Your task to perform on an android device: Open the California Pizza App and get information about the Miami Beast Pizza
Image 0: 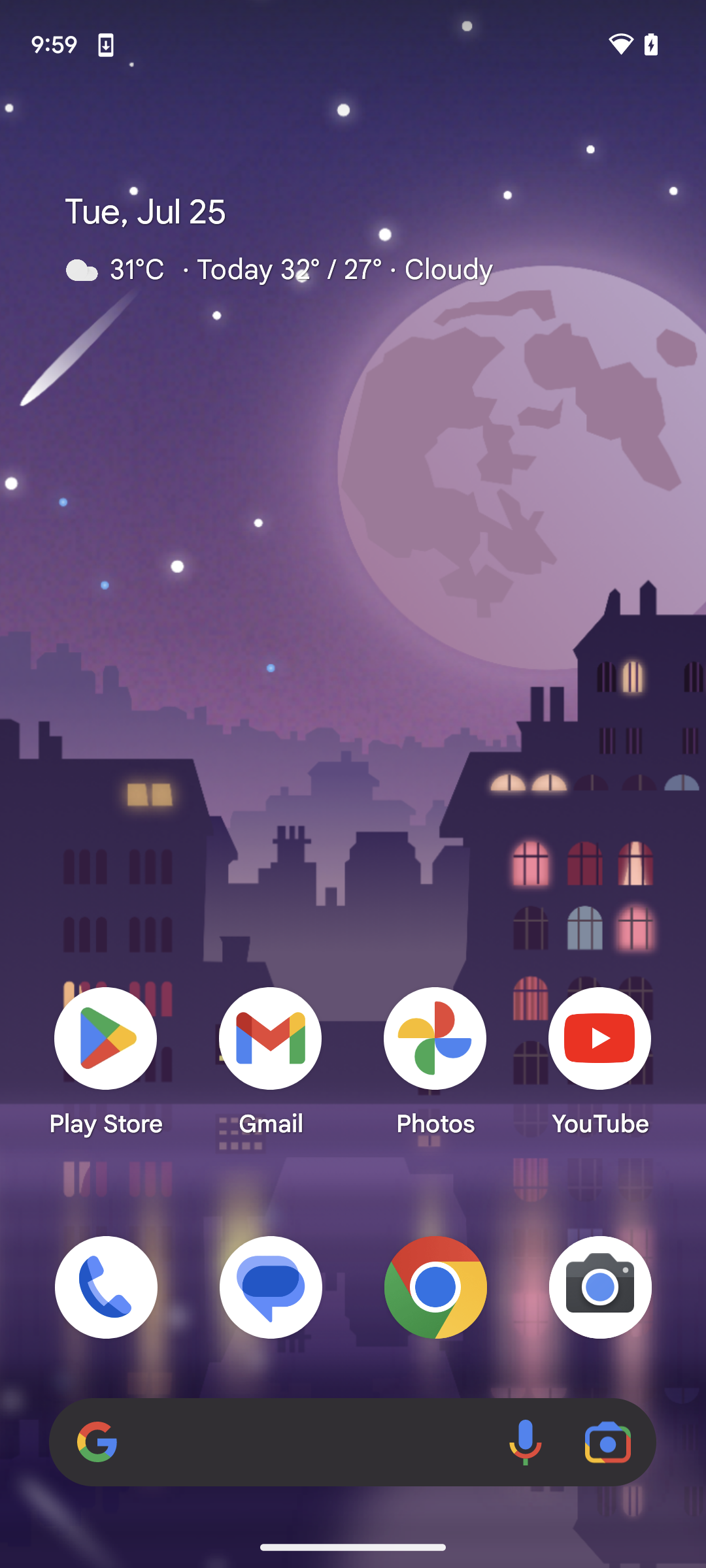
Open the California Pizza App
Step 0: open app "California Pizza"
Image 2: 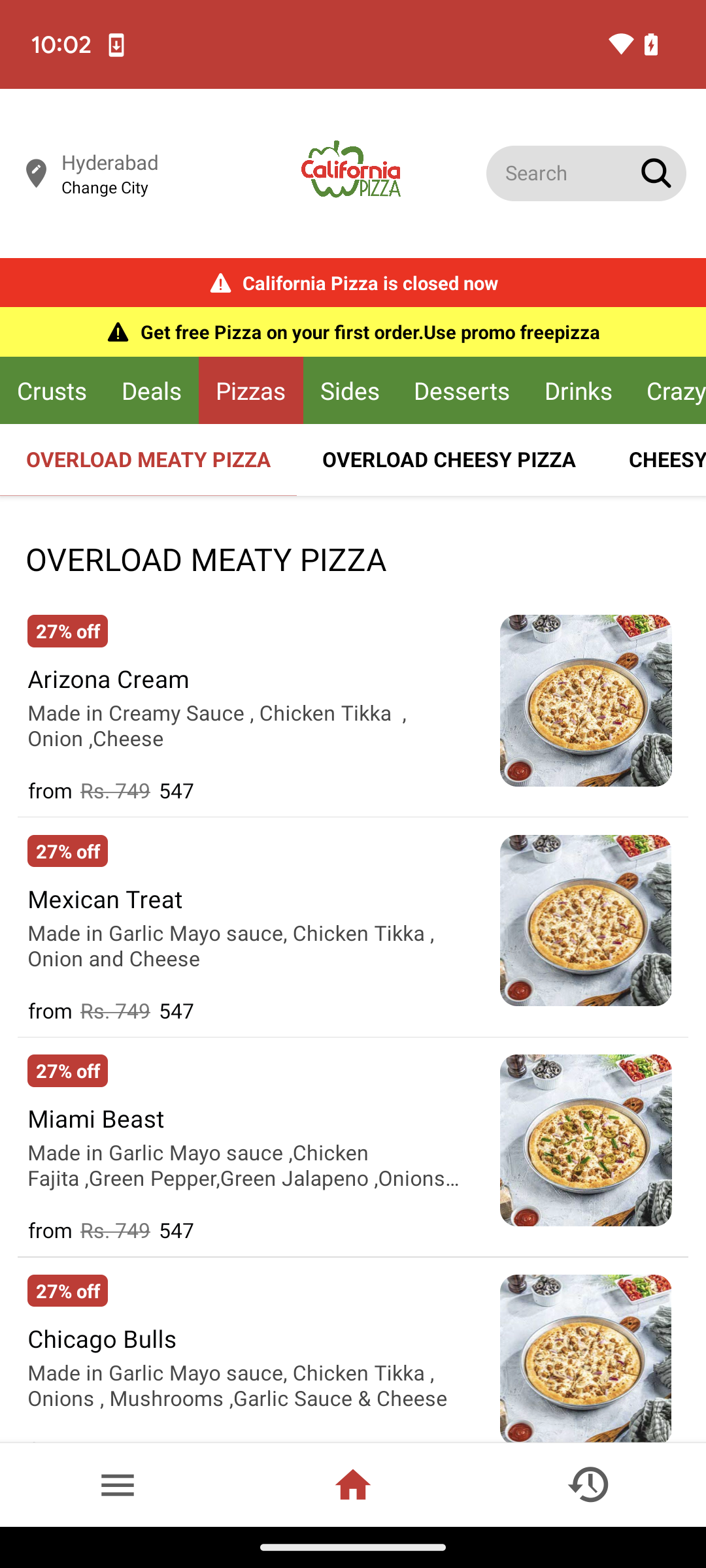
Click on the Miami Beast Pizza to select
Step 2: click (246, 1166)